Your task to perform on an android device: My wife told me to view the price comparison of the 1 pc Wall-Mounted Folding Table, Folding Computer Table with the other sellers of this product in the Temu app.
Image 0: 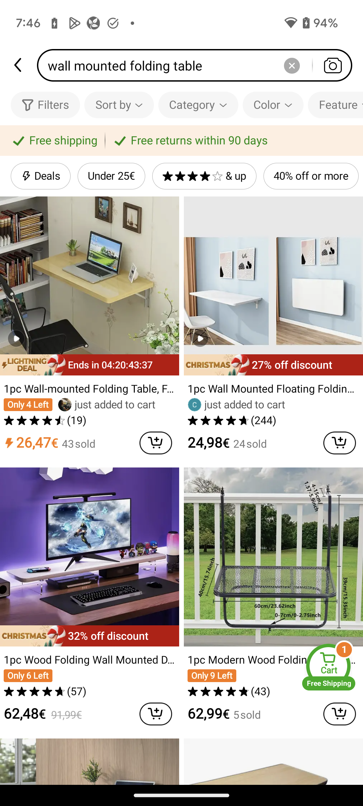
Click on the first product to view the price comparison of this product with other sellers.
Step 0: click (89, 328)
Image 1: 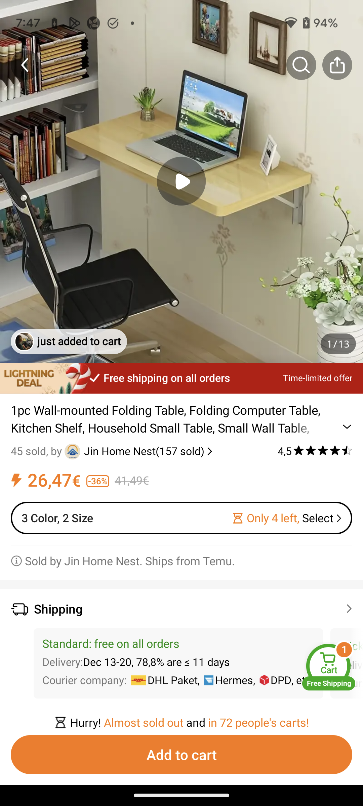
Scroll down to view the price comparison of this product with other sellers.
Step 1: scroll down
Image 2: 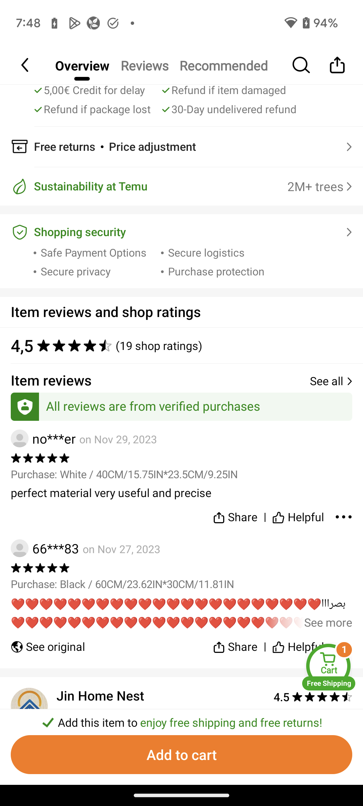
Scroll down to view the price comparison of this product with other sellers.
Step 2: scroll down
Image 3: 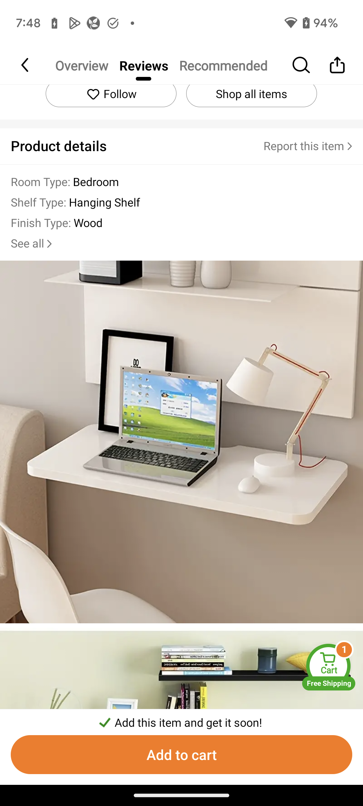
Scroll down to view the price comparison of this product with other sellers.
Step 3: scroll down
Image 4: 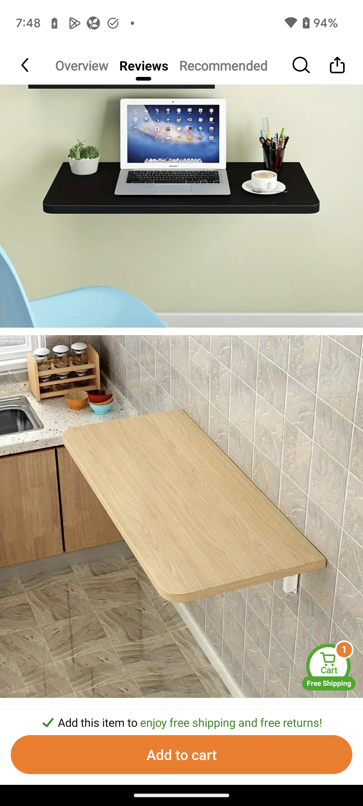
Scroll down to view the price comparison of this product with other sellers.
Step 4: scroll down
Image 5: 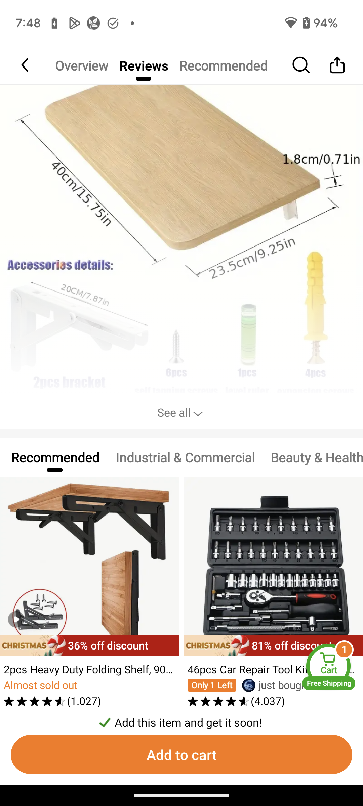
Scroll down to view the price comparison of this product with other sellers.
Step 5: scroll down
Image 6: 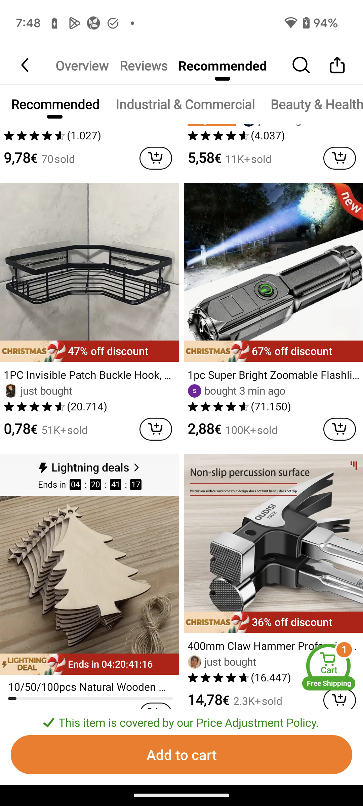
Scroll down to view the price comparison of this product with other sellers.
Step 6: scroll down